Your task to perform on an android device: I wanted to make tomato soup tonight, so it's unfortunate that I'm out of tomato stock. To locate tomato soup, utilize the noon app.
Image 0: 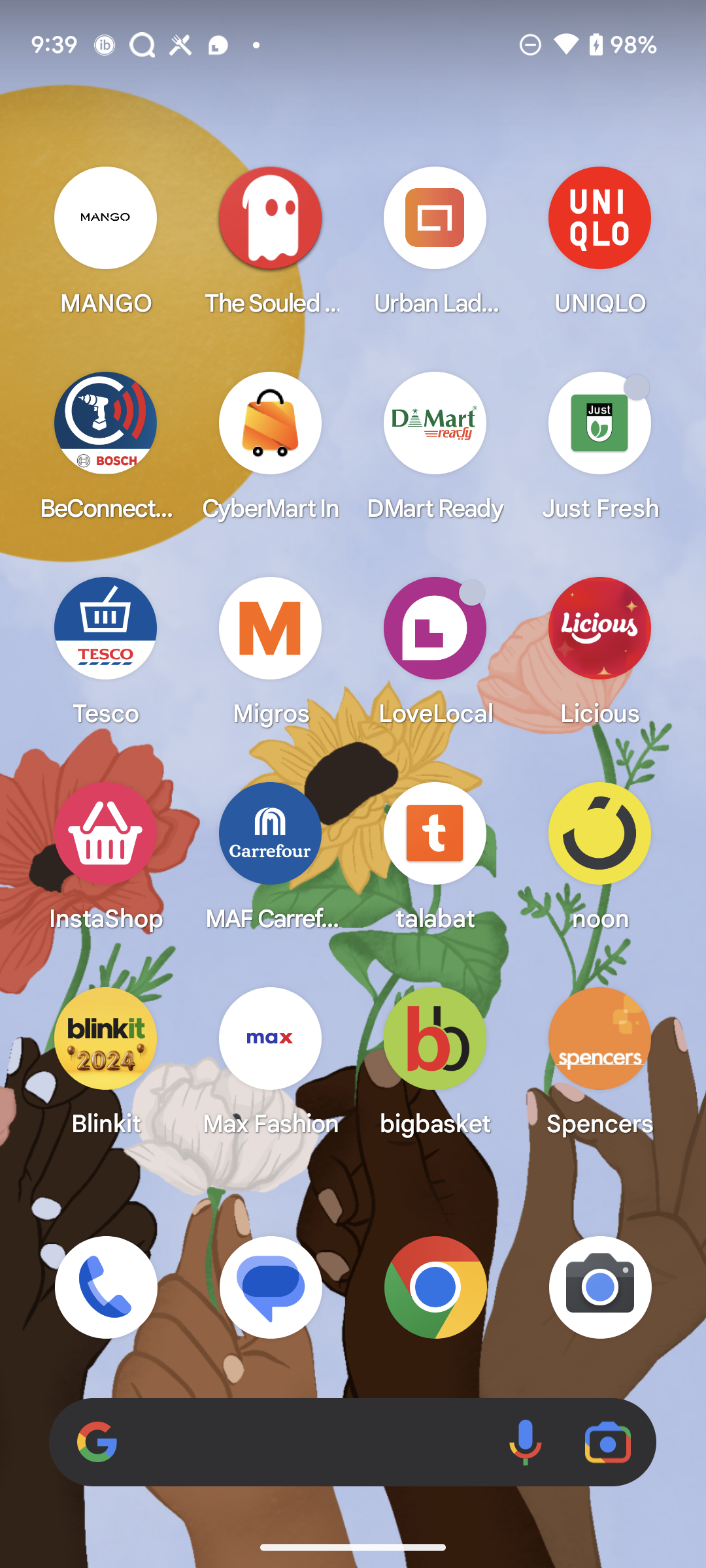
Open Noon app
Step 0: open app "noon"
Image 1: 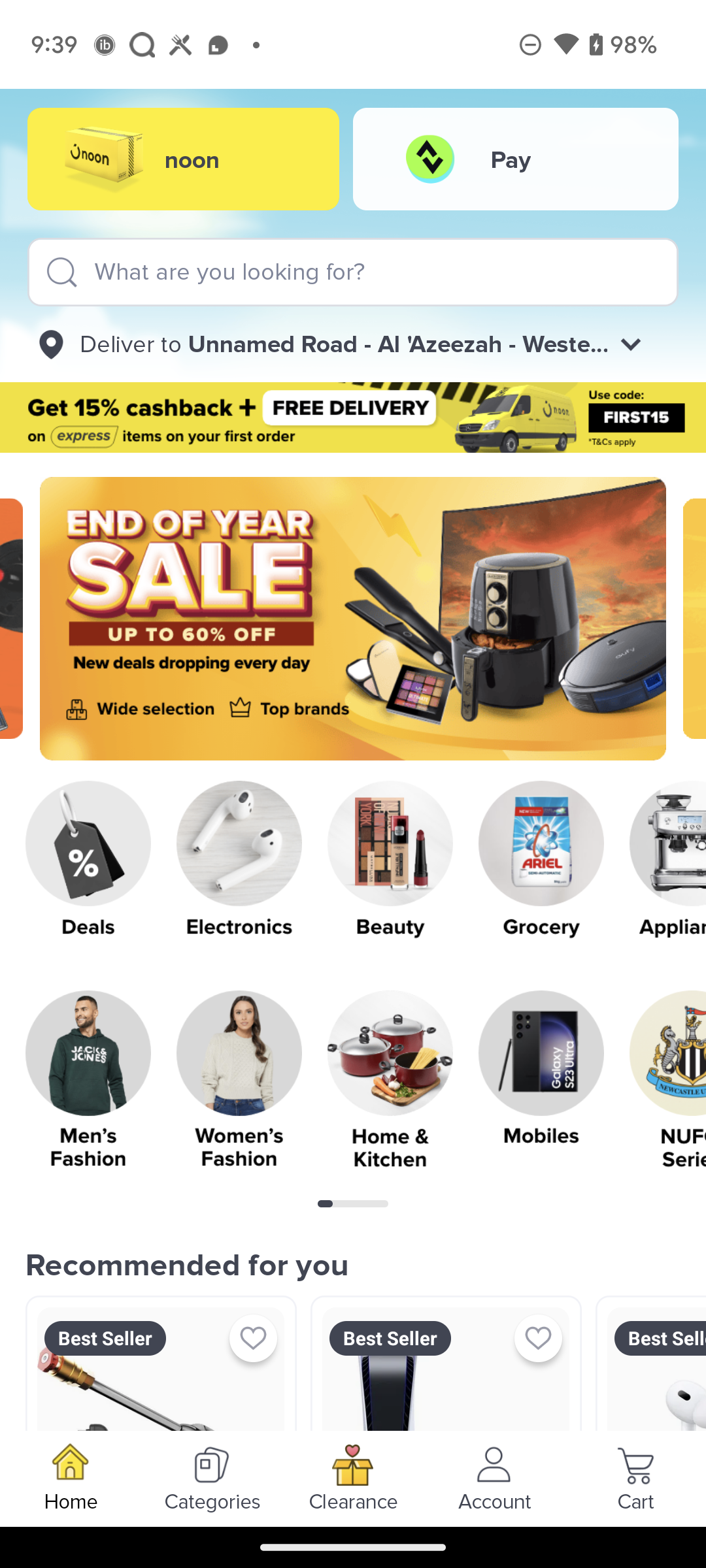
Click on the search bar at the top of the screen
Step 1: click (229, 272)
Image 2: 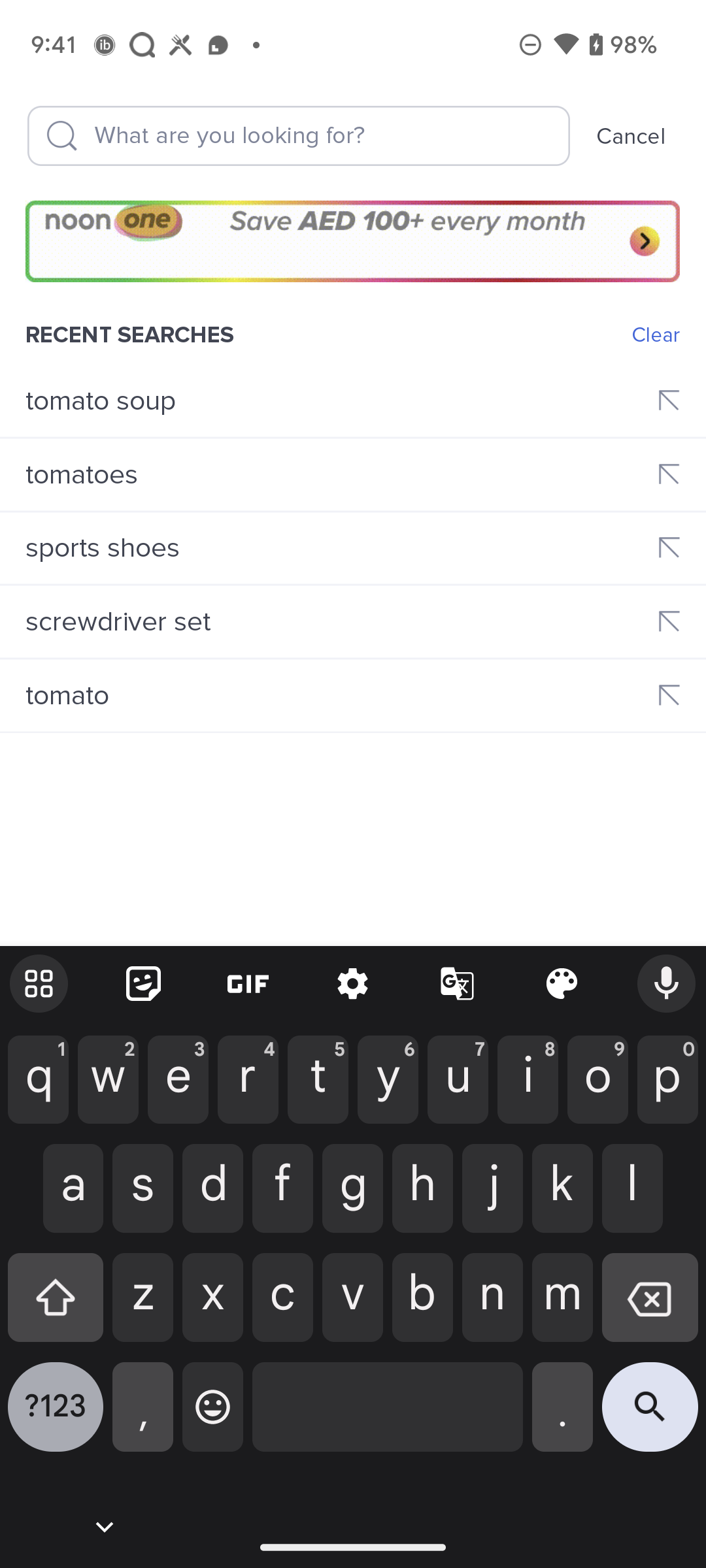
Search for tomato soup
Step 2: type "tomato soup"
Image 3: 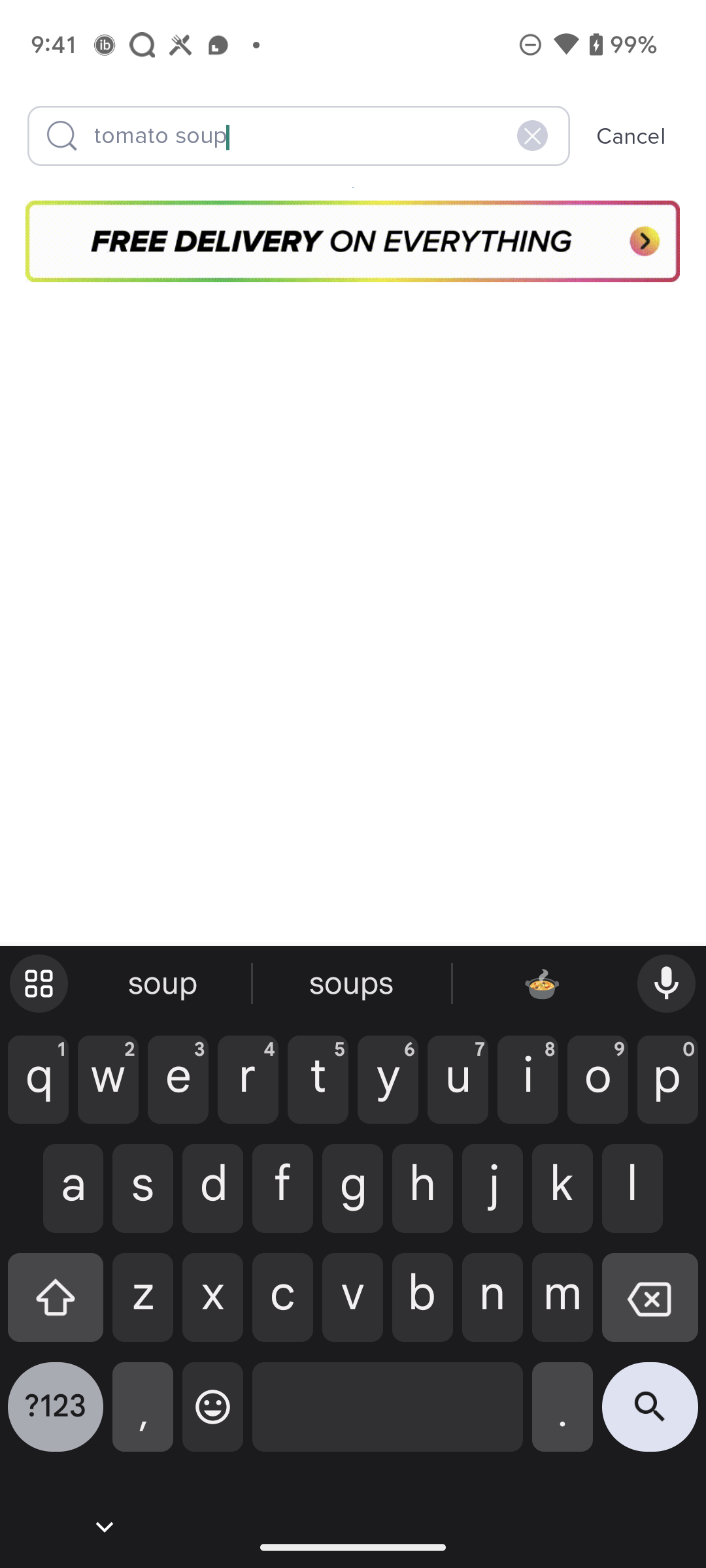
Click on the search button at the bottom right corner of the screen
Step 3: click (650, 1417)